Your task to perform on an android device: As cycling is my favorite hobby, go to the Shopsy app and search for cycling shoes for men.
Image 0: 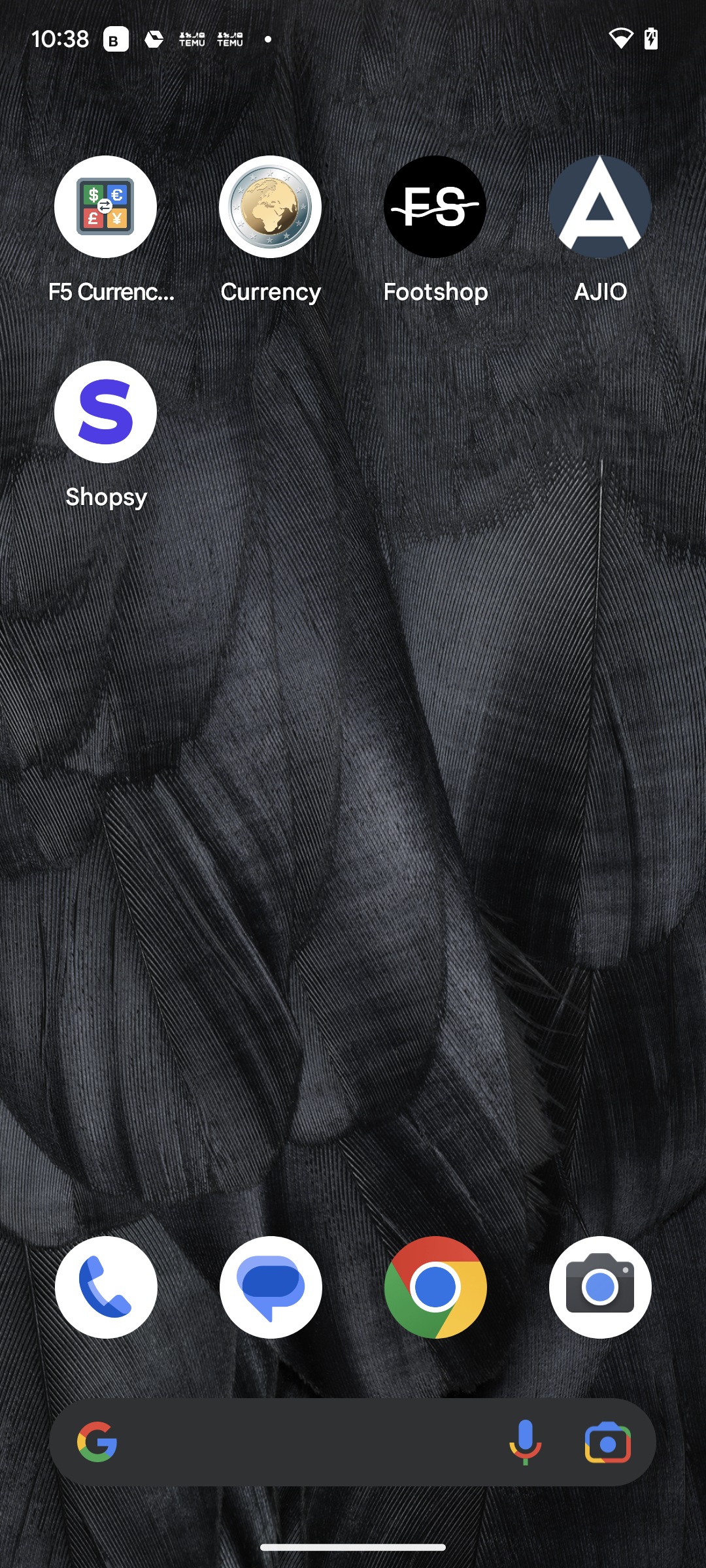
Open the Shopsy app.
Step 0: open app "Shopsy"
Image 1: 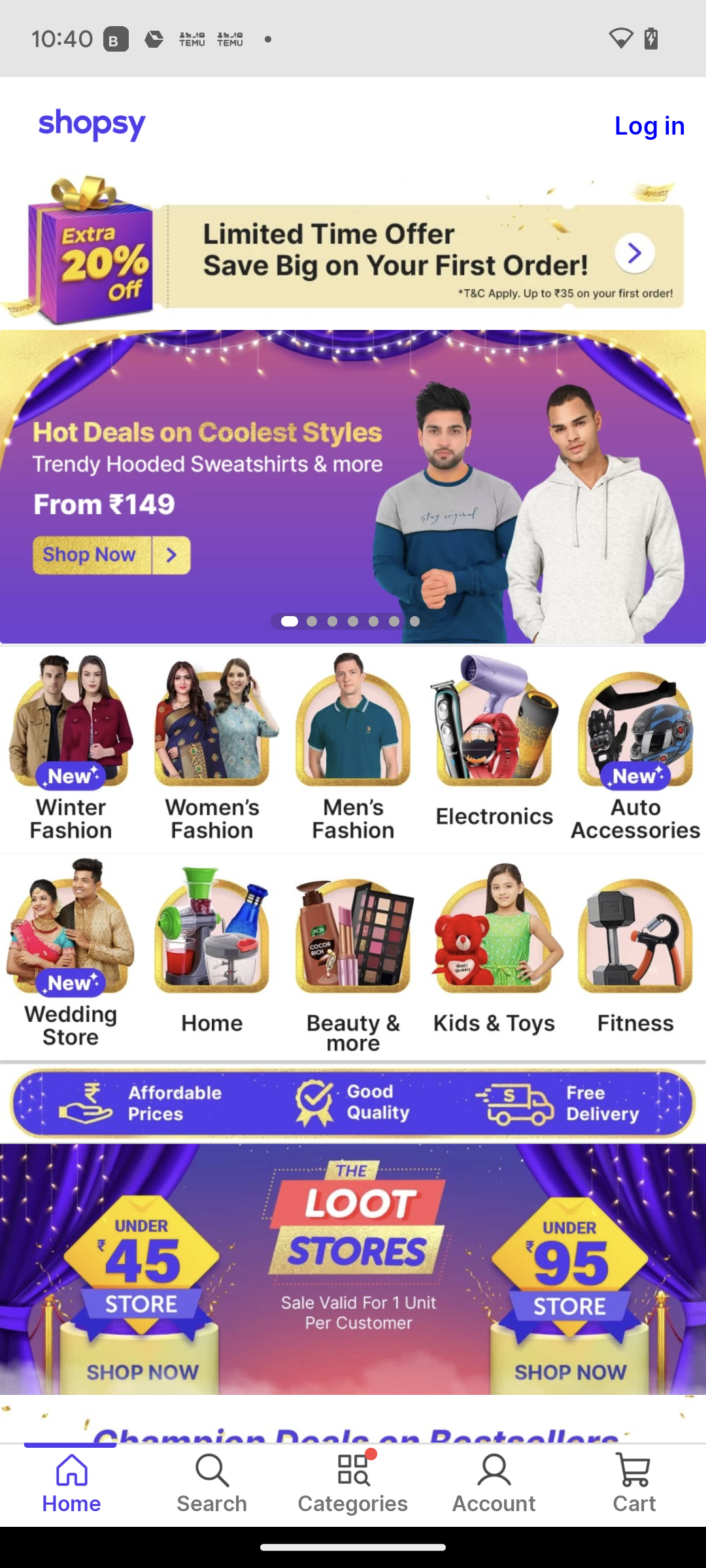
Click on the search option at the bottom of the screen.
Step 1: click (199, 1477)
Image 2: 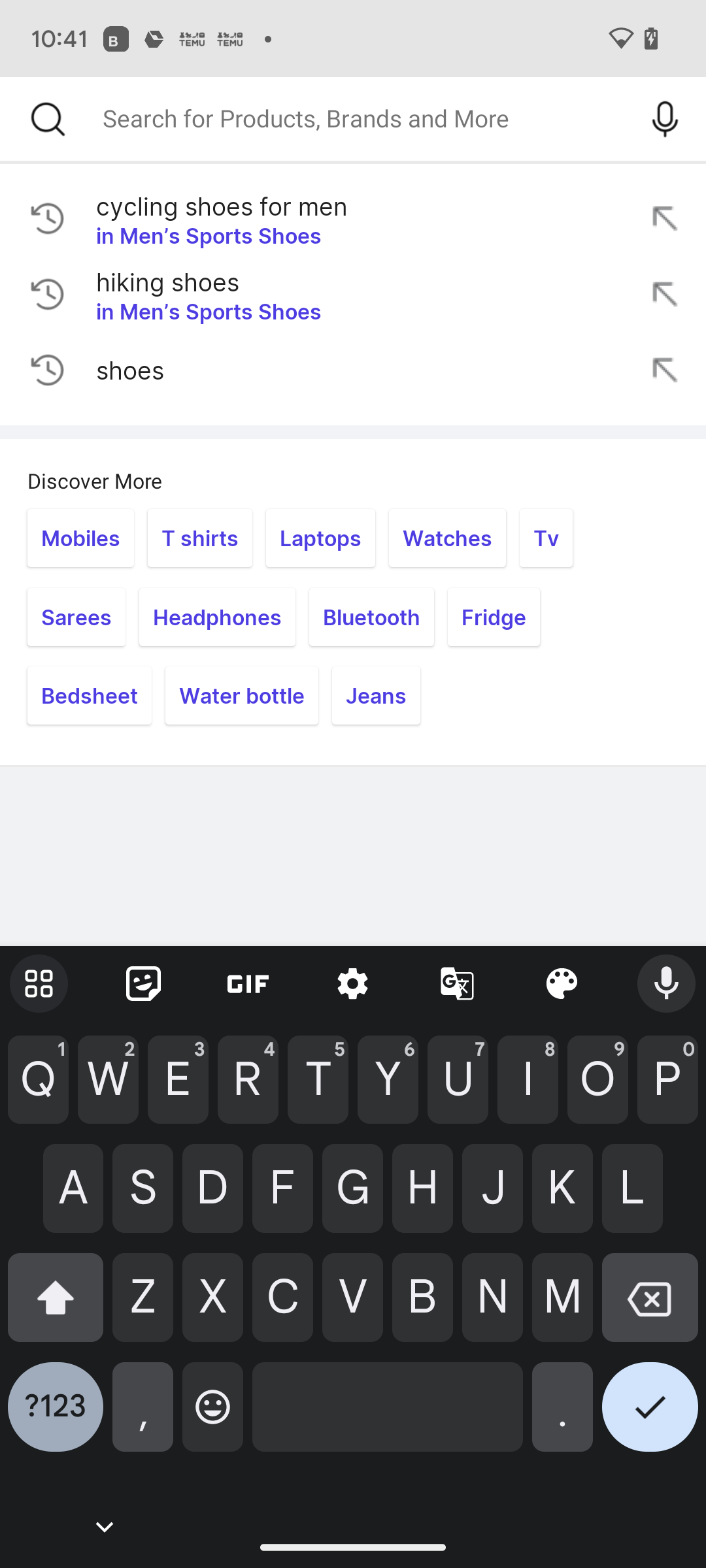
Type cycling shoes for men in the search bar.
Step 2: type "cycling shoes for men"
Image 3: 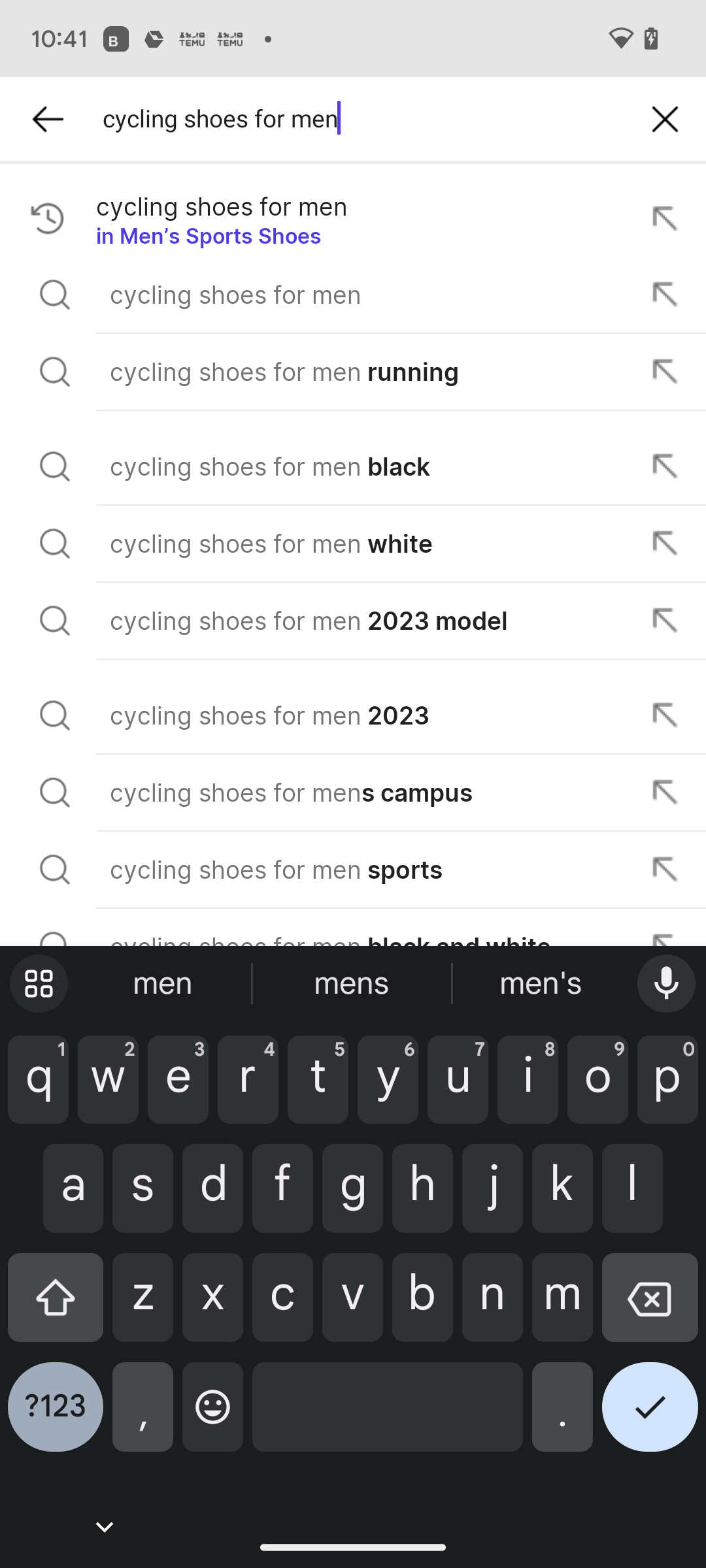
Click on the tick icon at the bottom right of the screen.
Step 3: click (650, 1417)